Your task to perform on an android device: Share Japan reminder to dbwscratch.test.id2@gmail.com in gmail
Image 0: 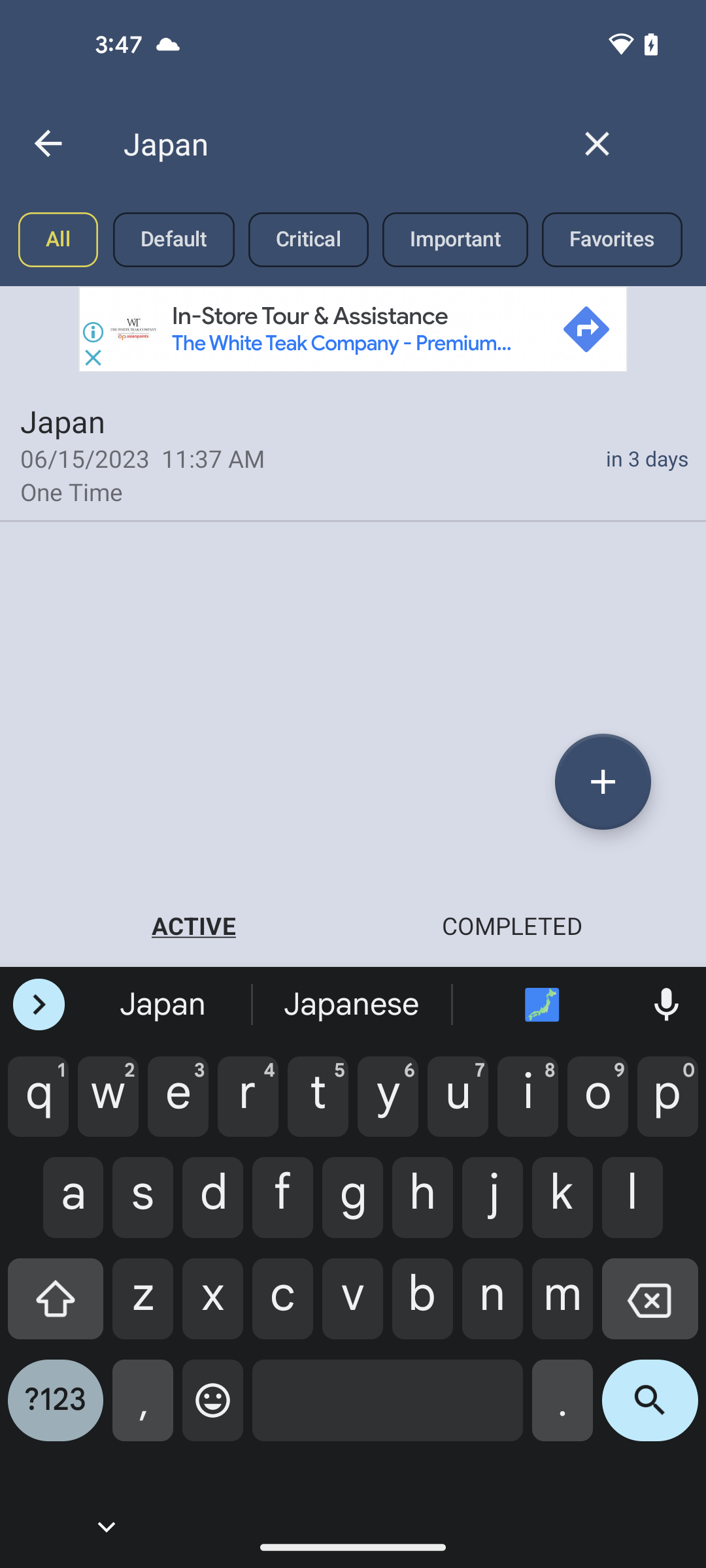
Click on Japan reminder
Step 0: click (353, 453)
Image 1: 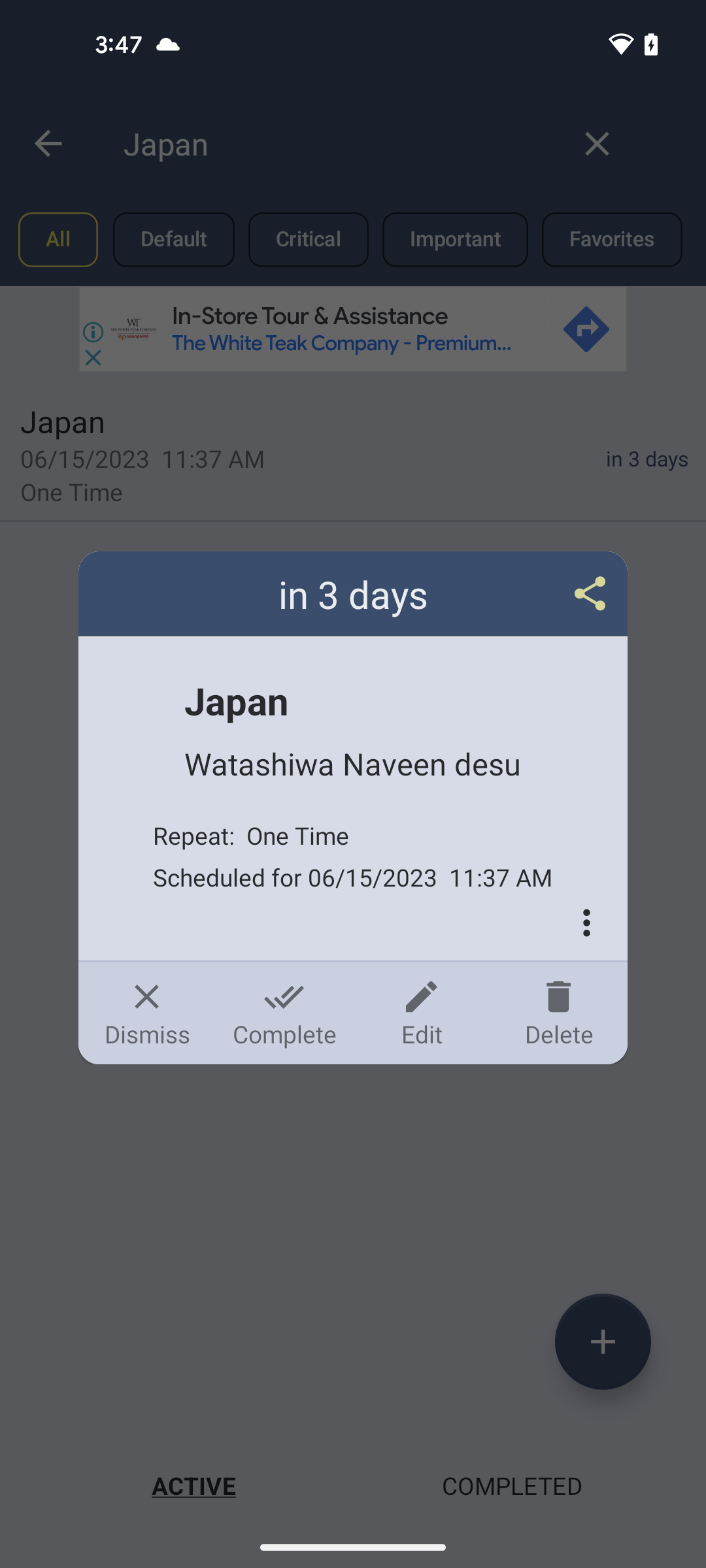
Click on the share icon at the top right of the pop up screen
Step 1: click (353, 593)
Image 2: 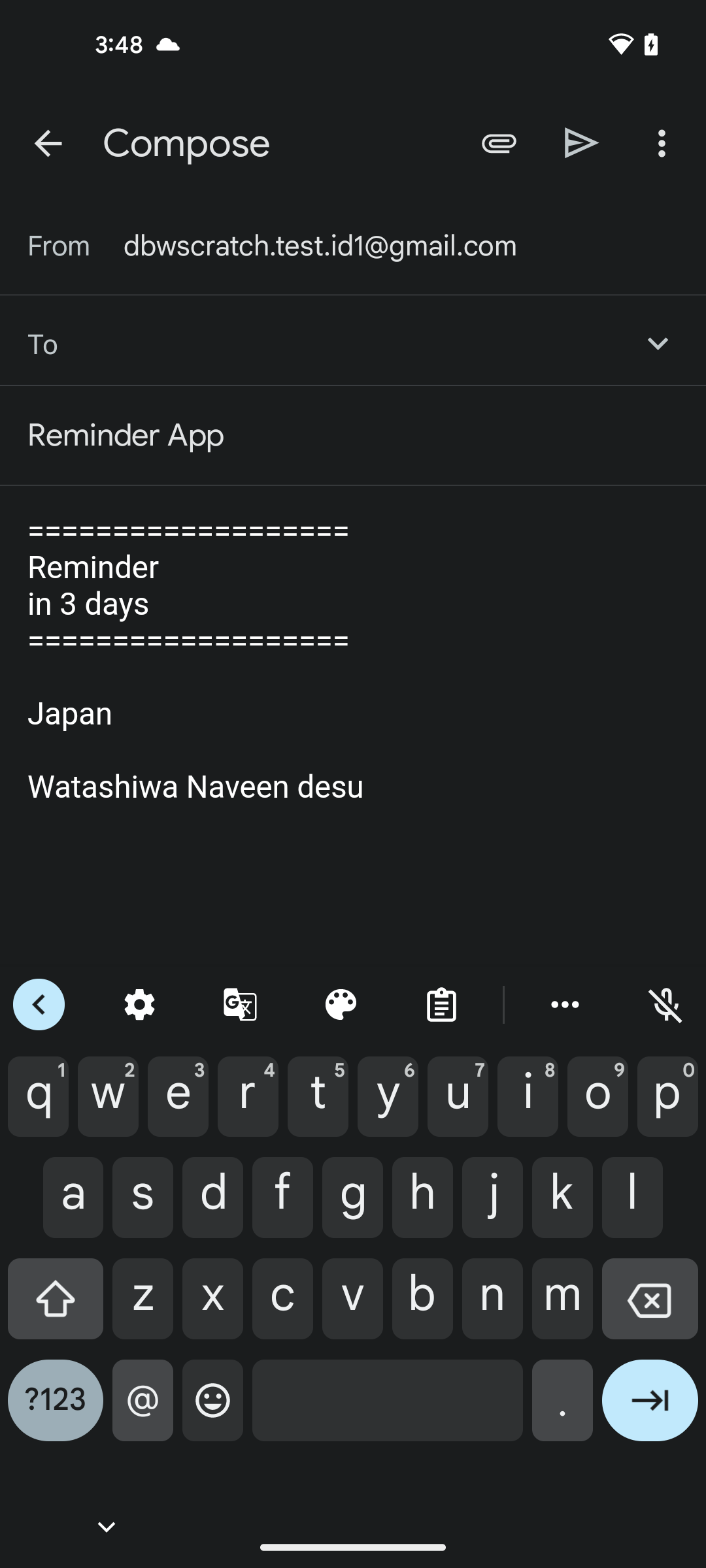
type dbwscratch.test.id2@gmail.com on  Recipients bar
Step 2: type "dbwscratch.test.id2@gmail.com"
Image 3: 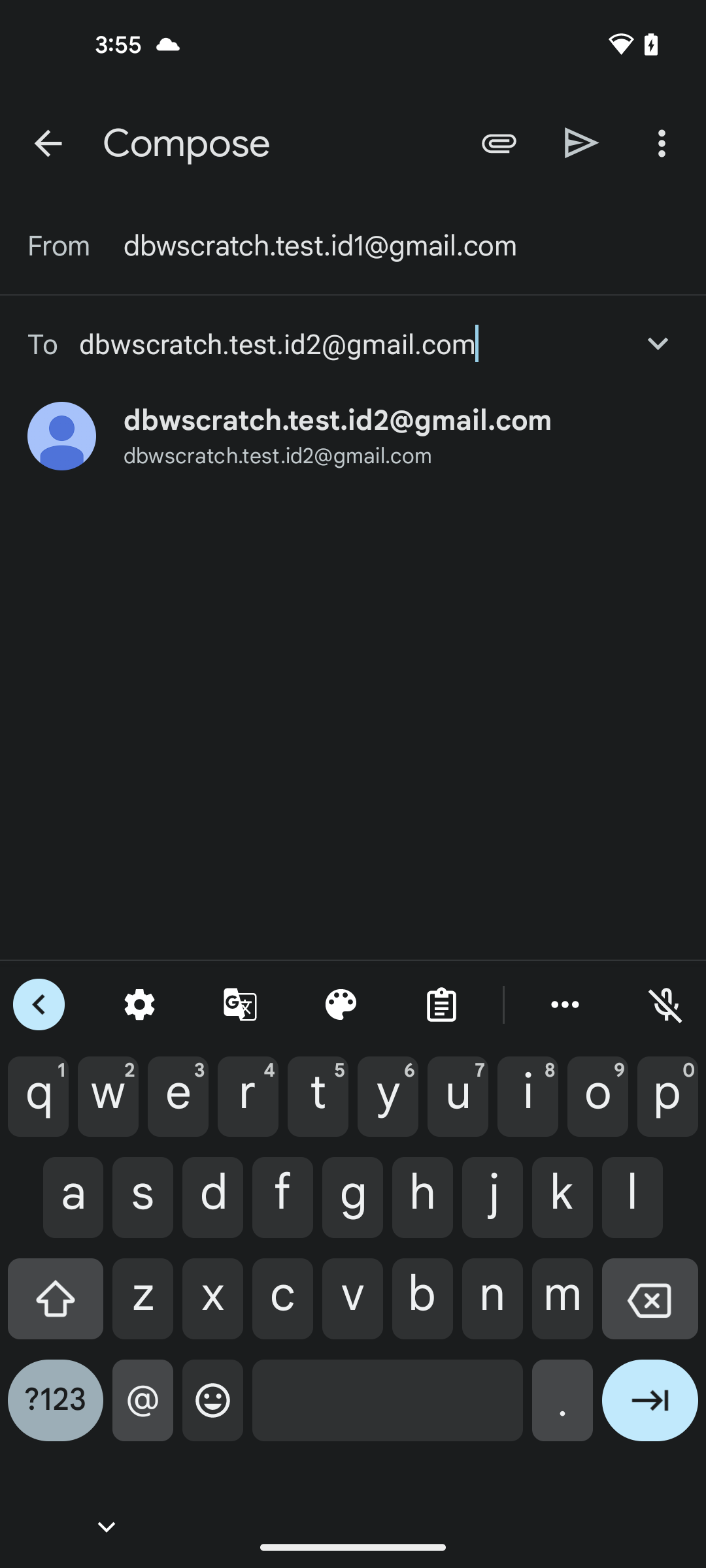
Click on send icon at the top right of the screen
Step 3: click (582, 142)